Your task to perform on an android device: open the google translate app  Read the translated text aloud 
Image 0: 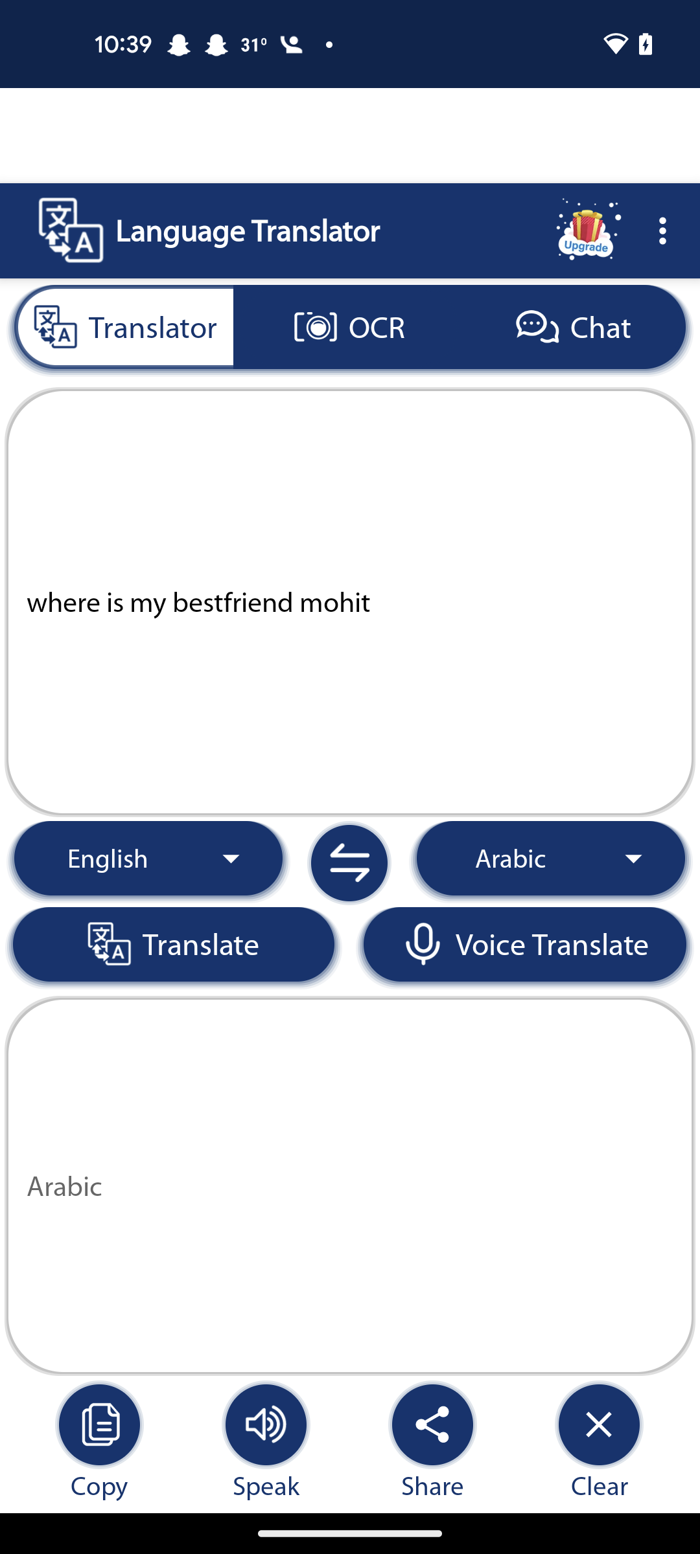
open the google translate app
Step 0: open app "Translate"
Image 1: 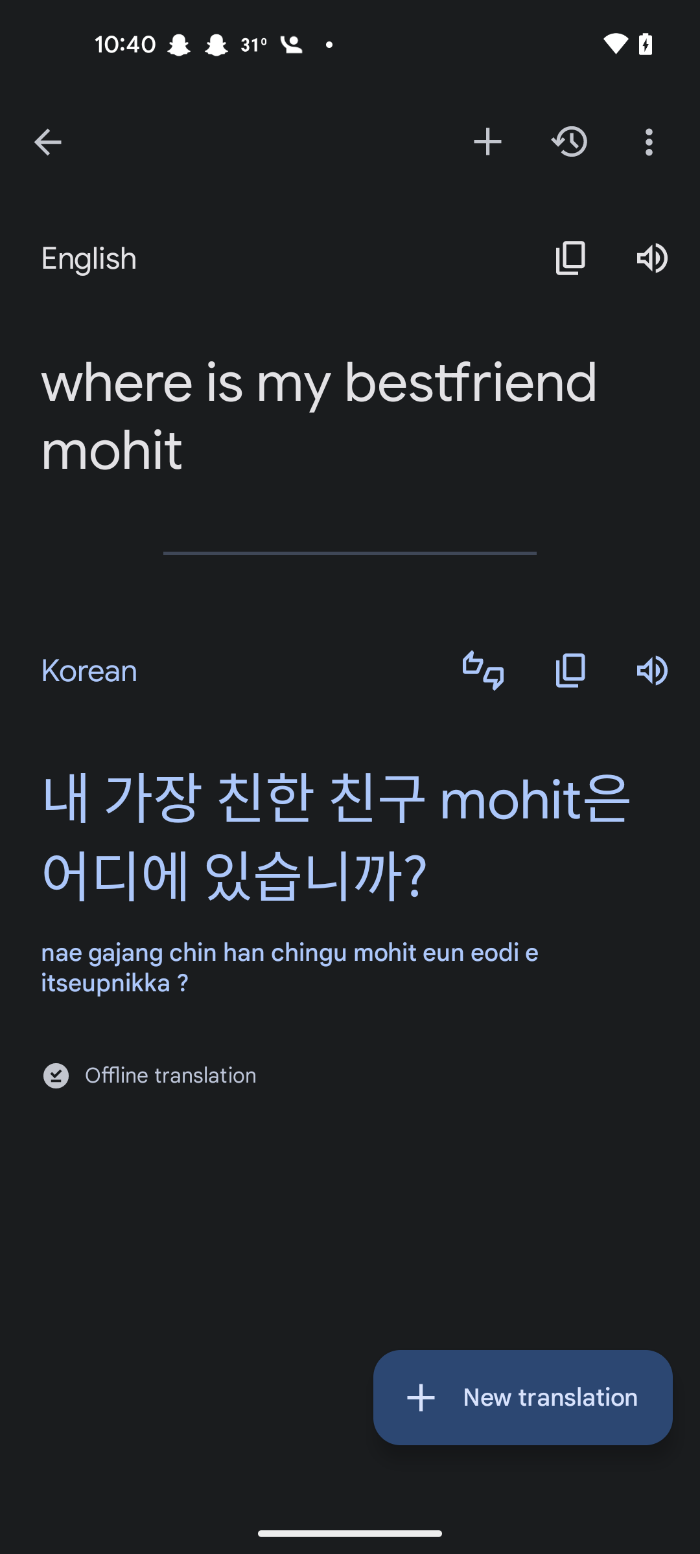
Click on the korean speaker 
Step 1: click (652, 671)